Your task to perform on an android device: My old shoes are damaged and I'm planning to buy new casual shoes , find a casual shoes for women in 5 sizes on the alibaba app
Image 0: 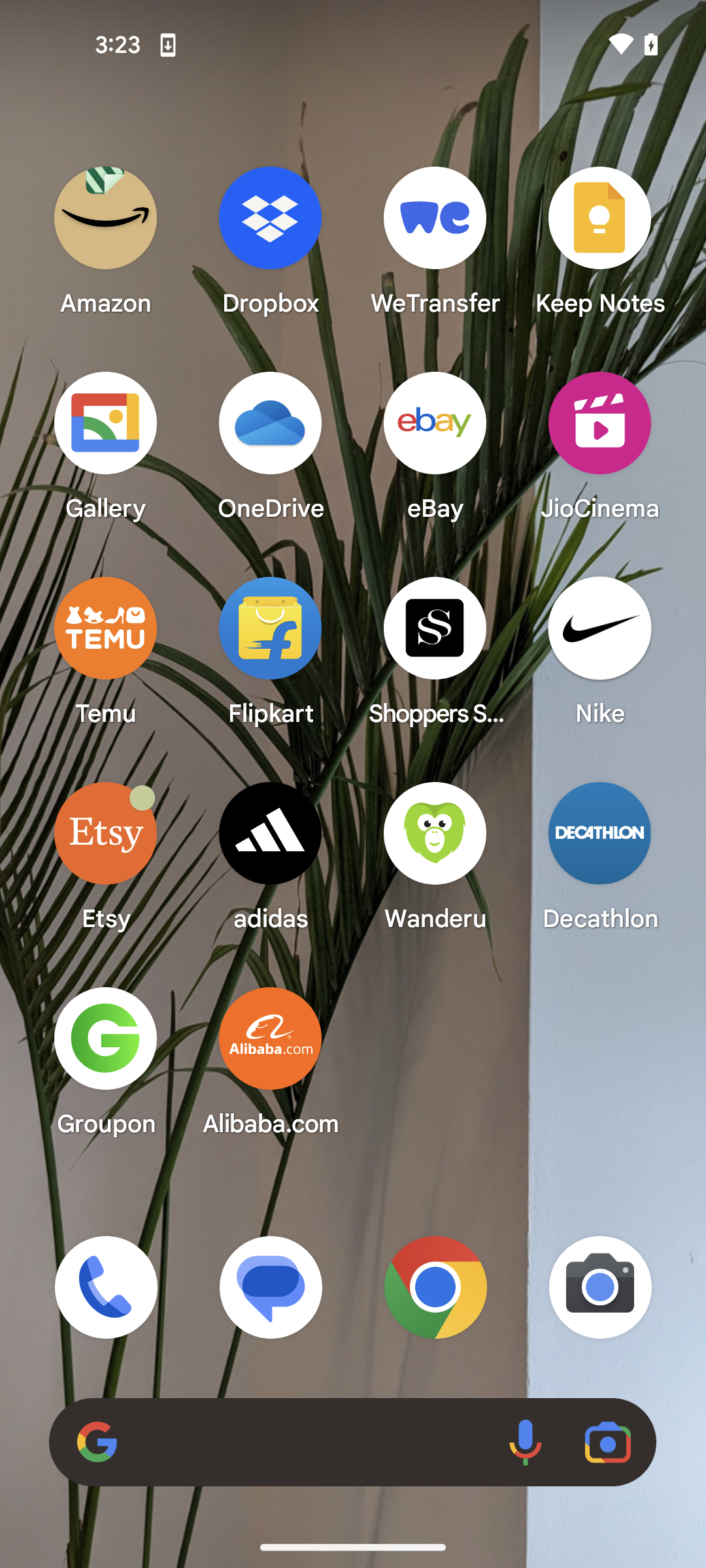
Open the alibaba.com app
Step 0: open app "Alibaba.com"
Image 1: 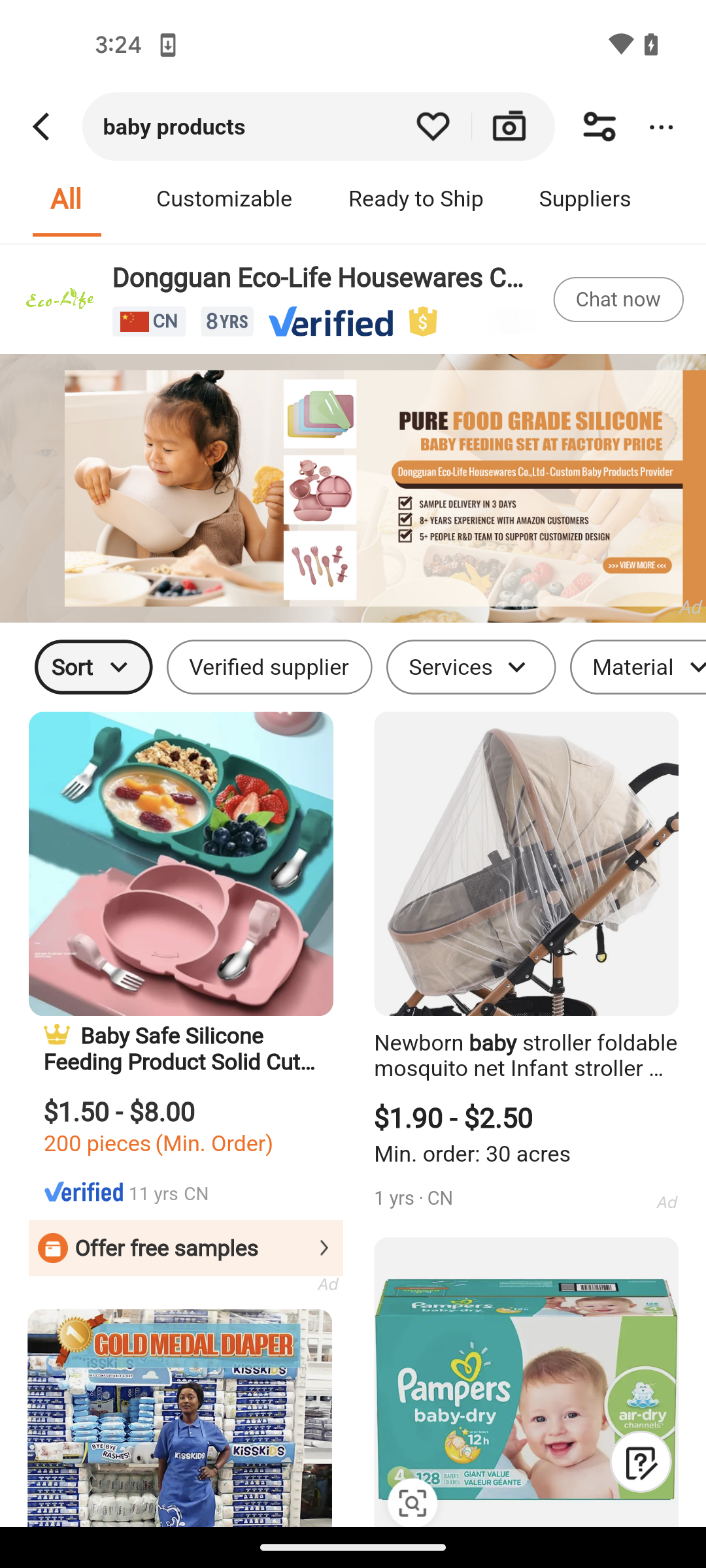
Tap on the search bar at the top of the screen
Step 1: click (353, 763)
Image 2: 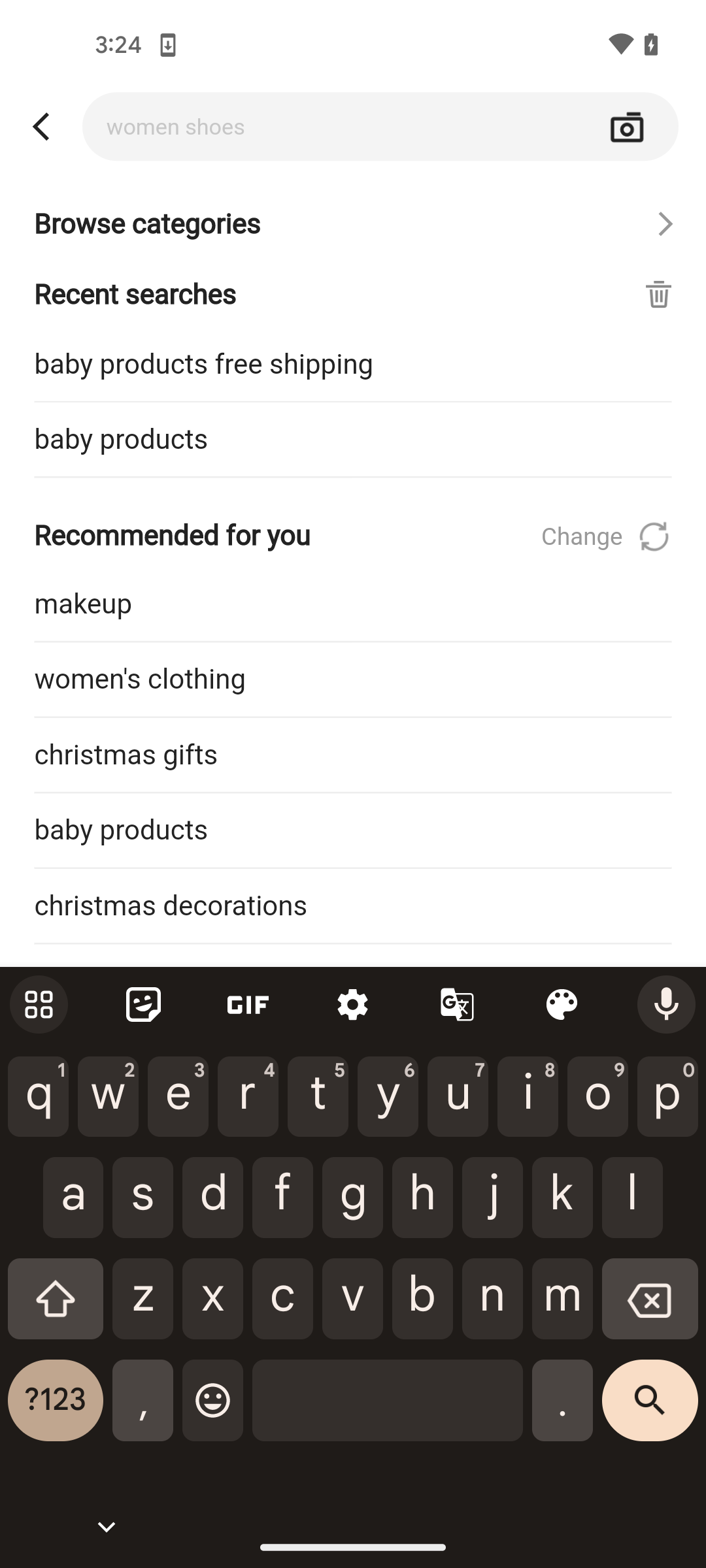
Search the casual shoes for women 
Step 2: type " casual shoes for women "
Image 3: 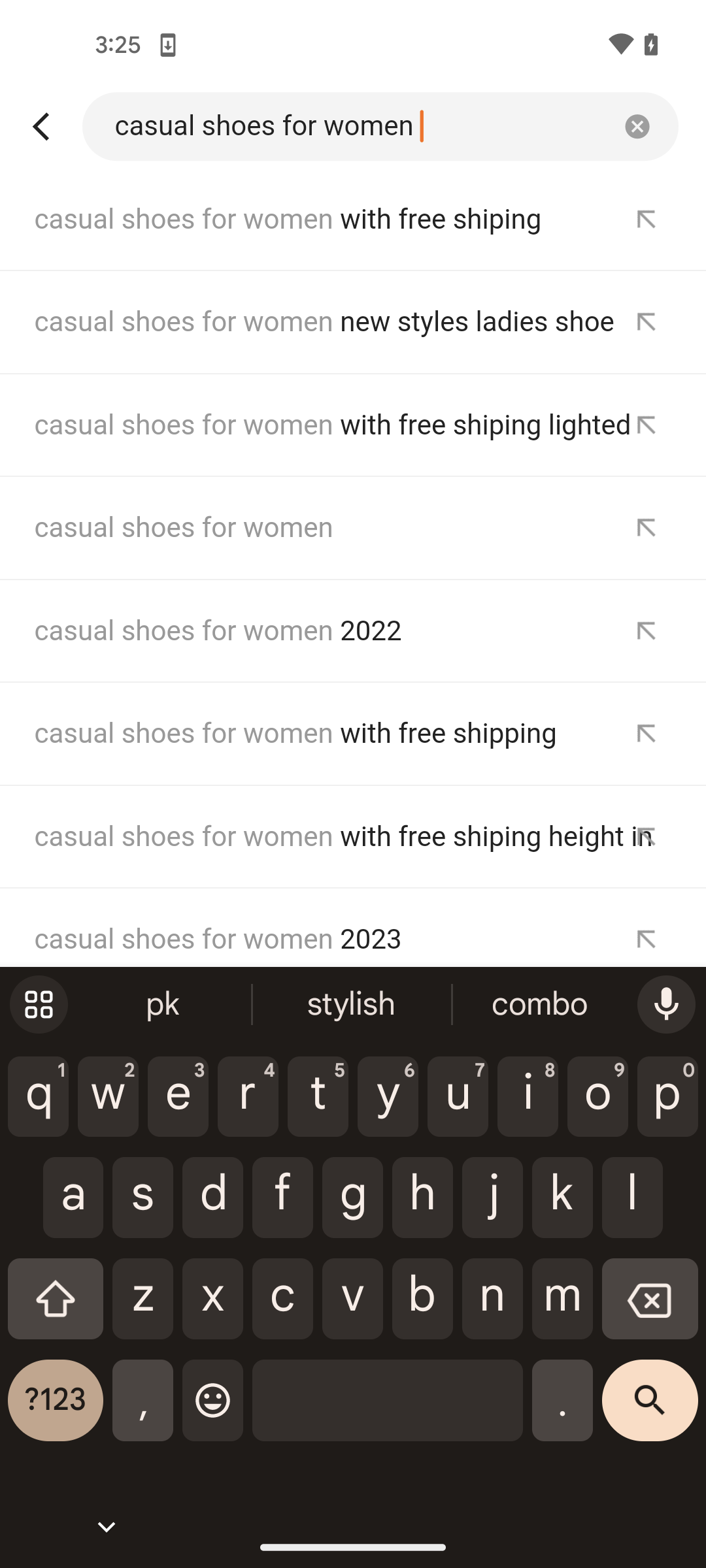
Tap on the forth search result
Step 3: click (353, 763)
Image 4: 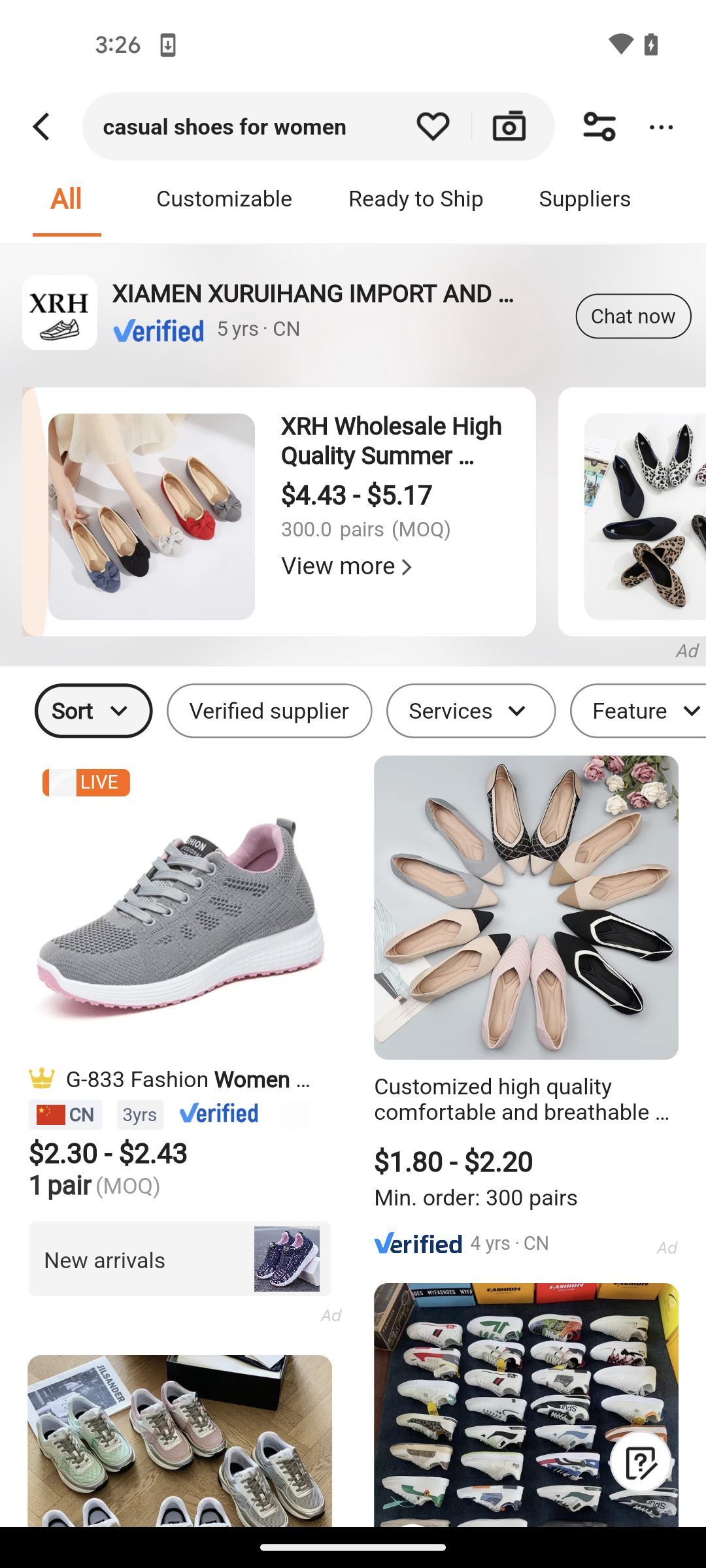
Tap on the filter icon at the top right corner of the screen
Step 4: click (353, 763)
Image 6: 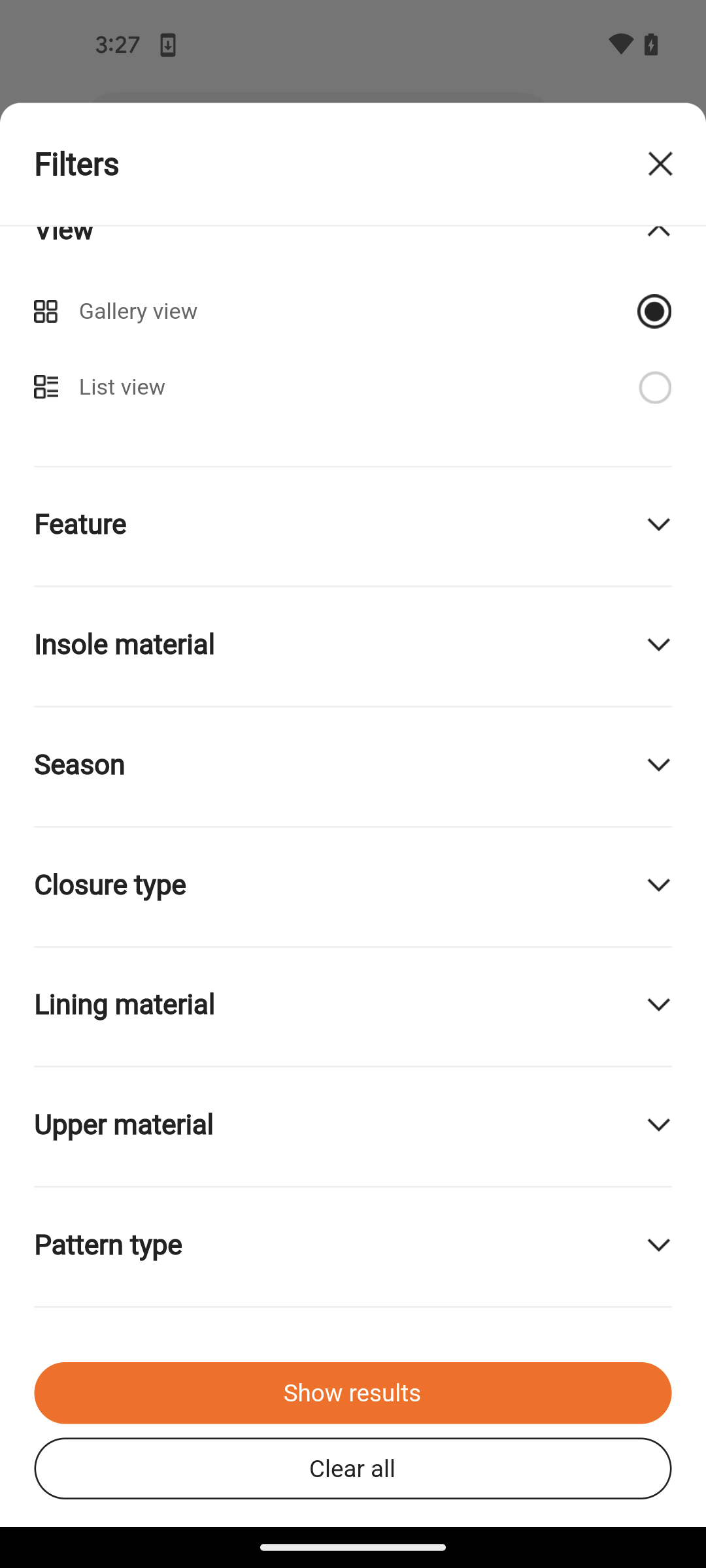
Swipe up to view the size option
Step 6: scroll down
Image 7: 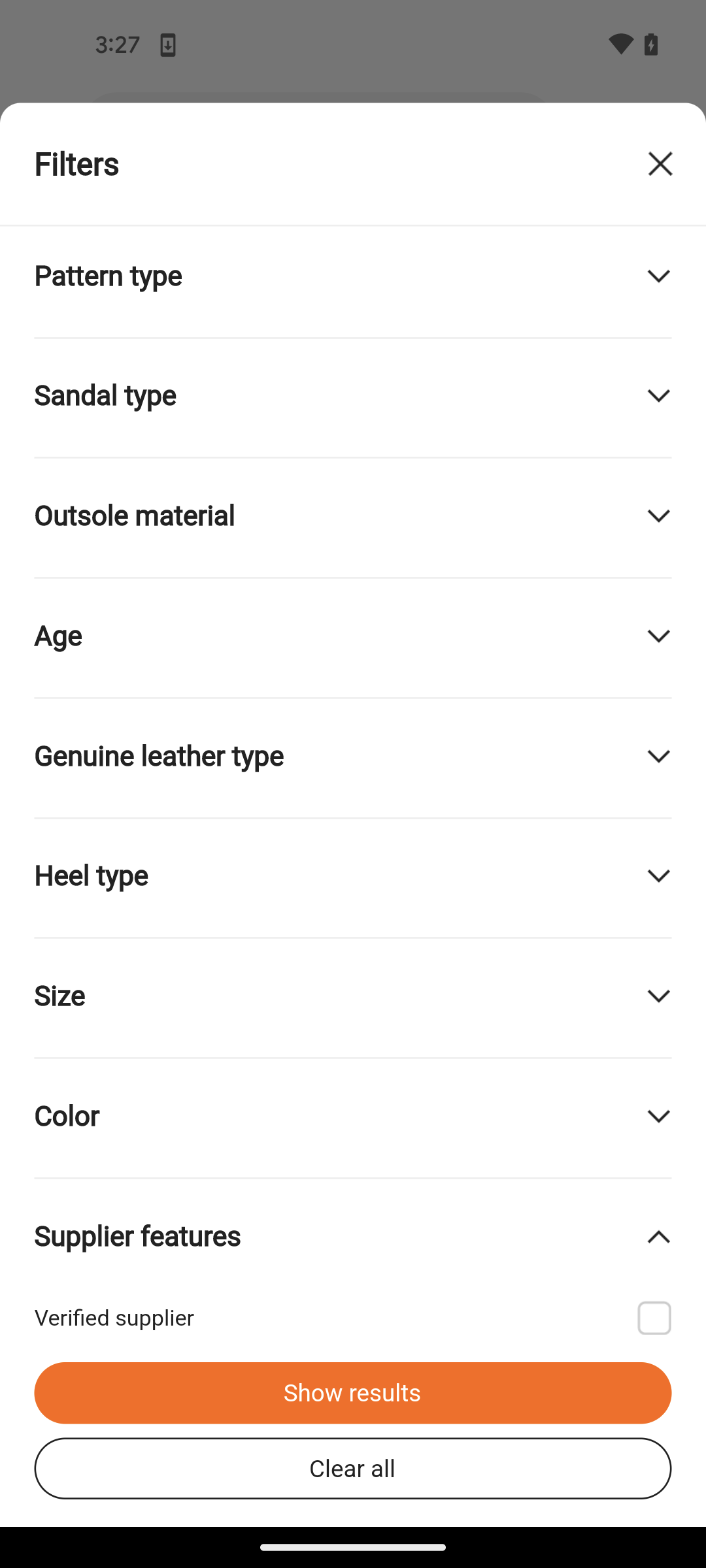
Tap on the size option
Step 7: click (353, 763)
Image 8: 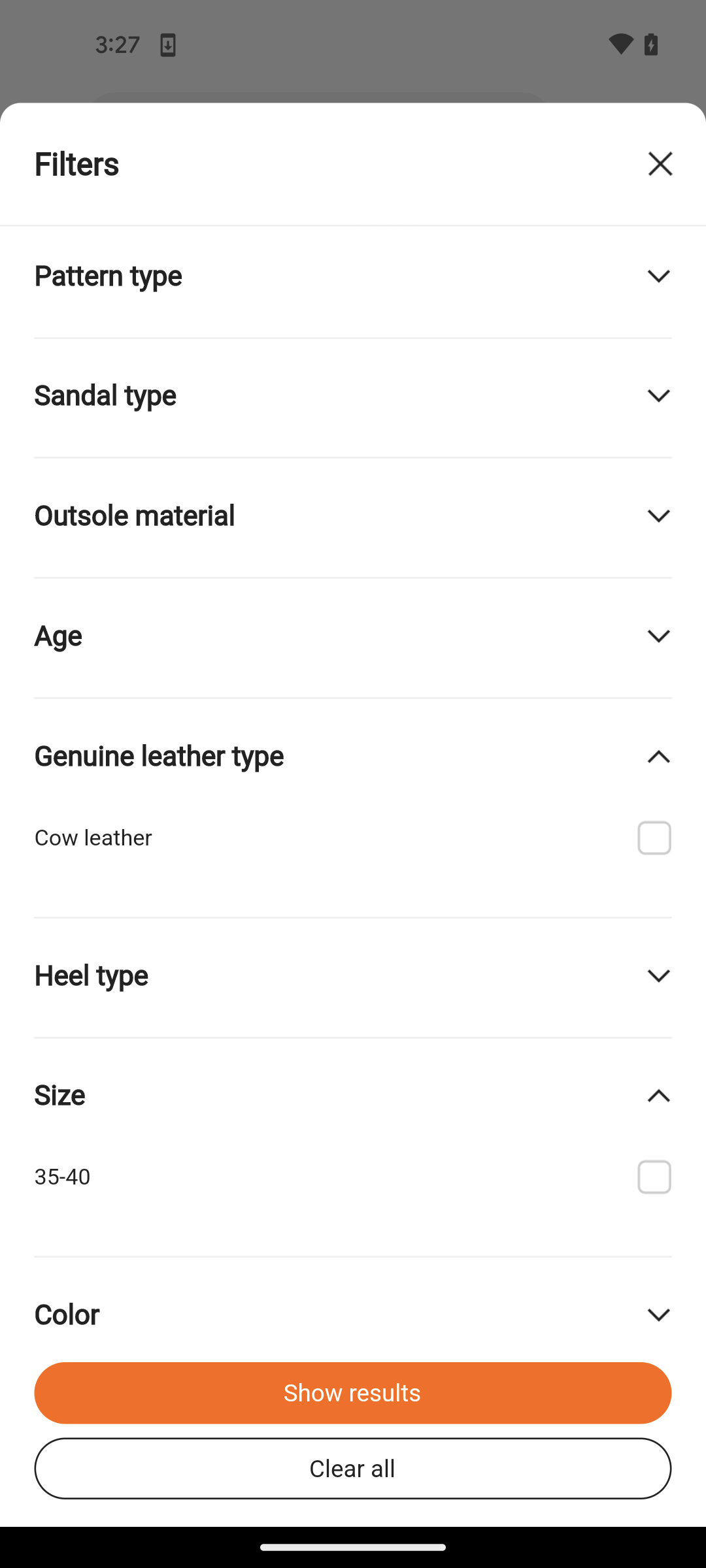
Tap on the show results option
Step 8: click (353, 763)
Image 9: 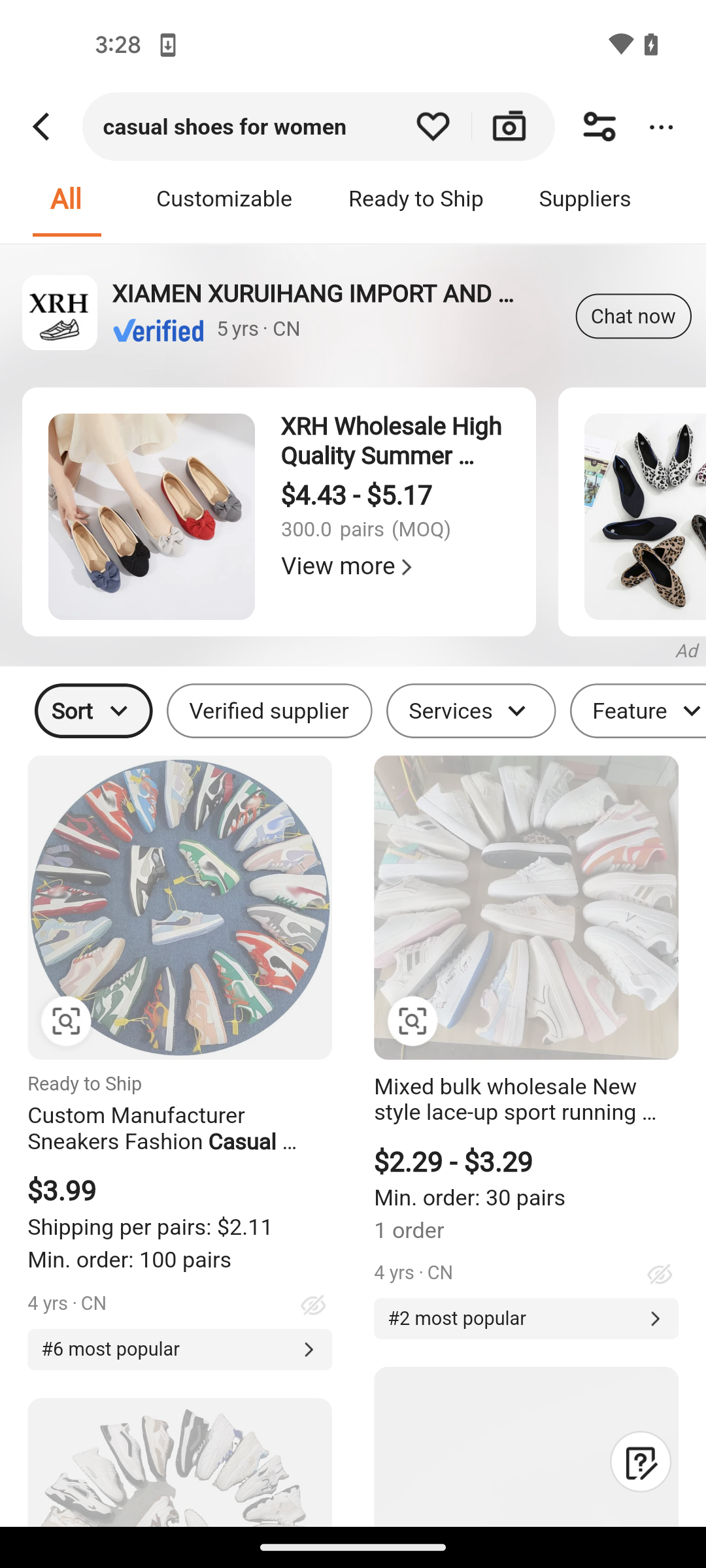
Tap on the show results option
Step 9: wait